Your task to perform on an android device: Search for Bistro 37 cafe then Review the directions and apply Public Transit mode and start the navigation
Image 0: 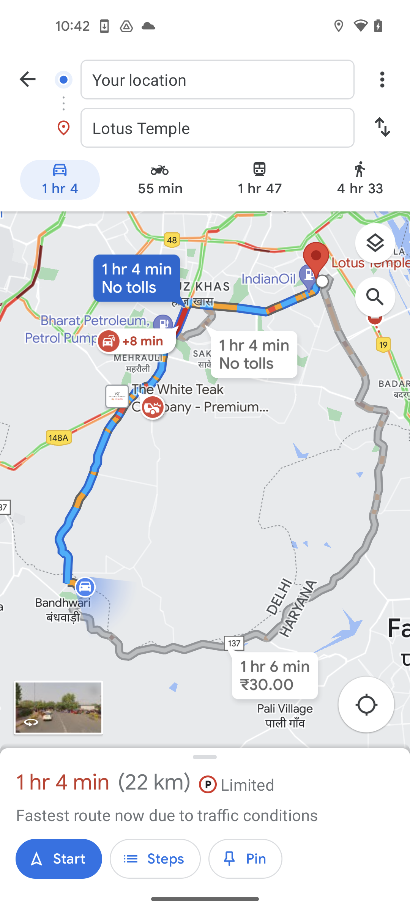
go back
Step 0: press back button
Image 1: 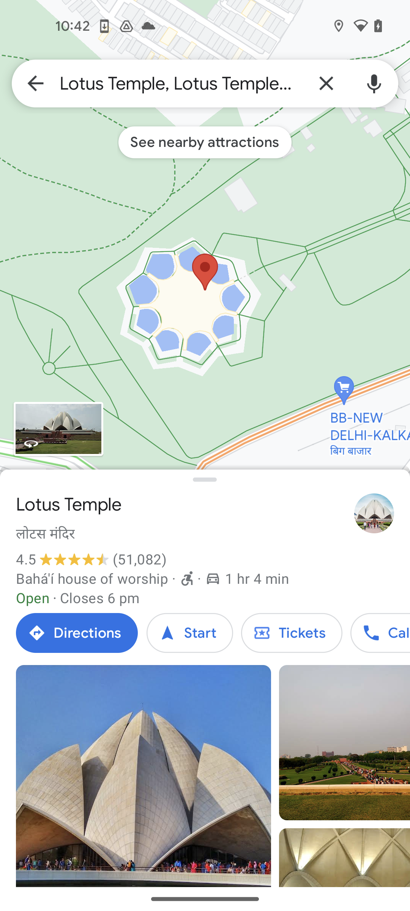
go back
Step 1: press back button
Image 2: 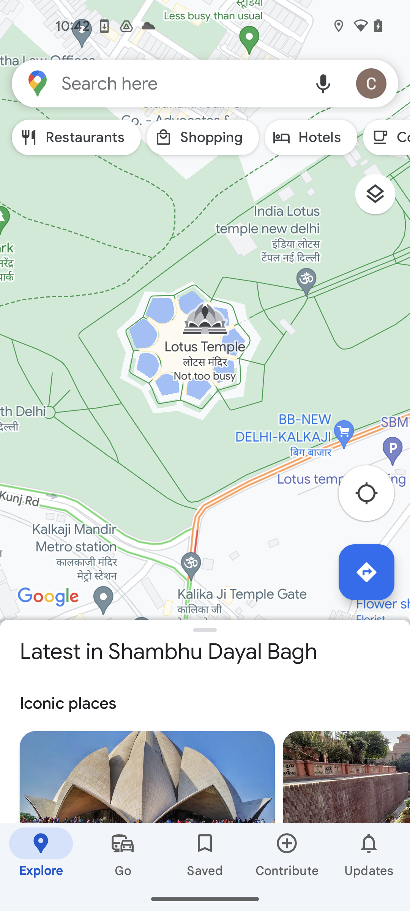
Click on search bar
Step 2: click (180, 83)
Image 3: 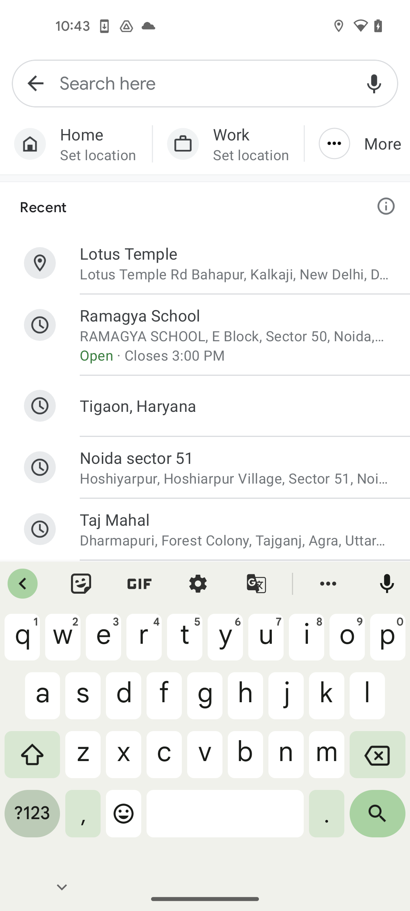
search for bistro 37 cafe
Step 3: type "bistro 37 cafe"
Image 4: 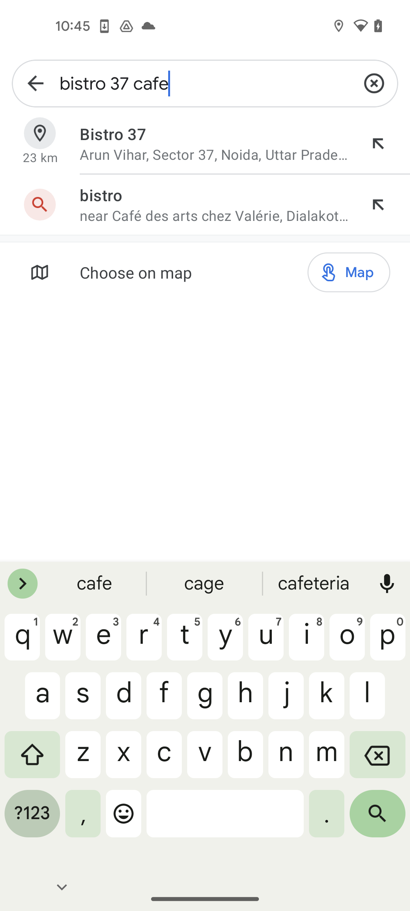
select first search result
Step 4: click (215, 134)
Image 5: 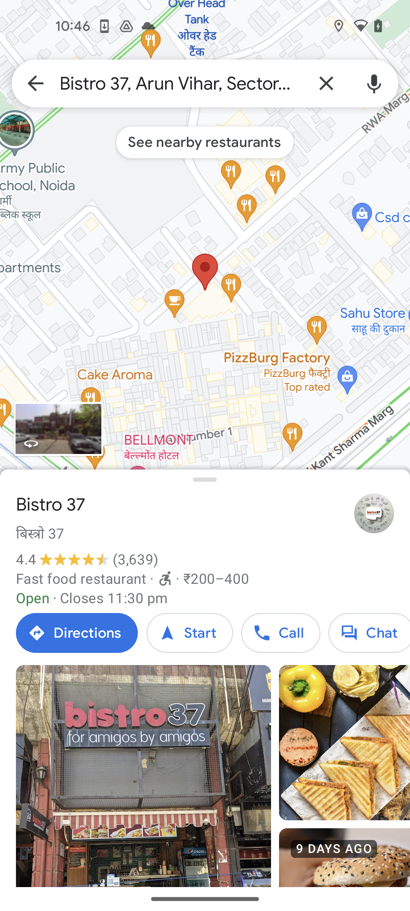
click on directions
Step 5: click (77, 633)
Image 6: 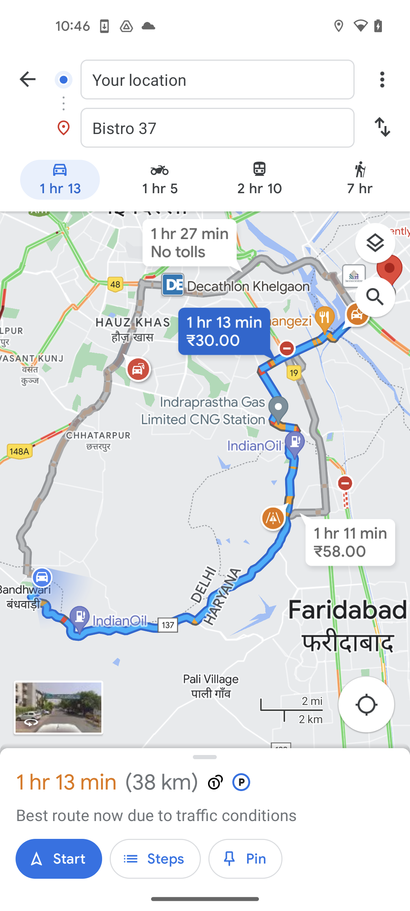
click on layer icon
Step 6: click (381, 247)
Image 7: 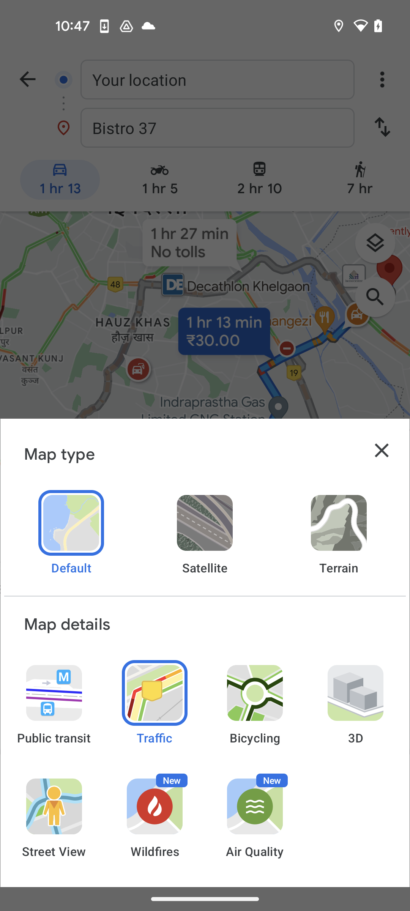
select public transit
Step 7: click (54, 703)
Image 8: 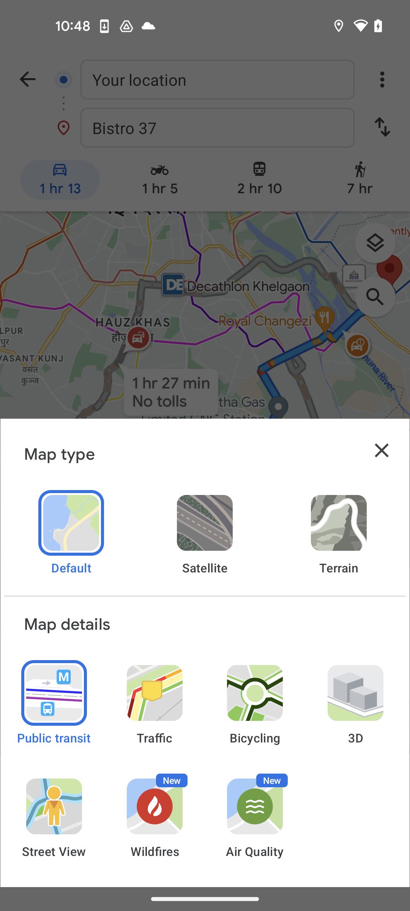
close the drawer
Step 8: click (382, 450)
Image 9: 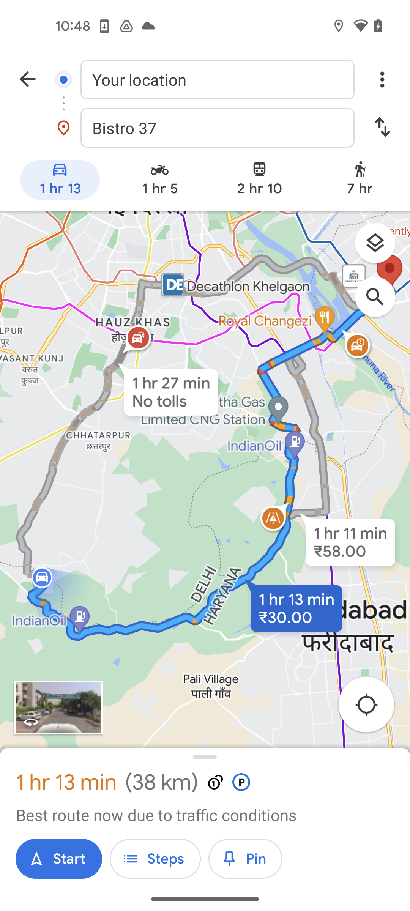
click on start
Step 9: click (58, 859)